Your task to perform on an android device: I just returned to Belgium from a trip to London last month. My aim is to exchange 2000 British pounds into euros.Turn the 2000 British pounds into euros by using the exchange rate app.
Image 0: 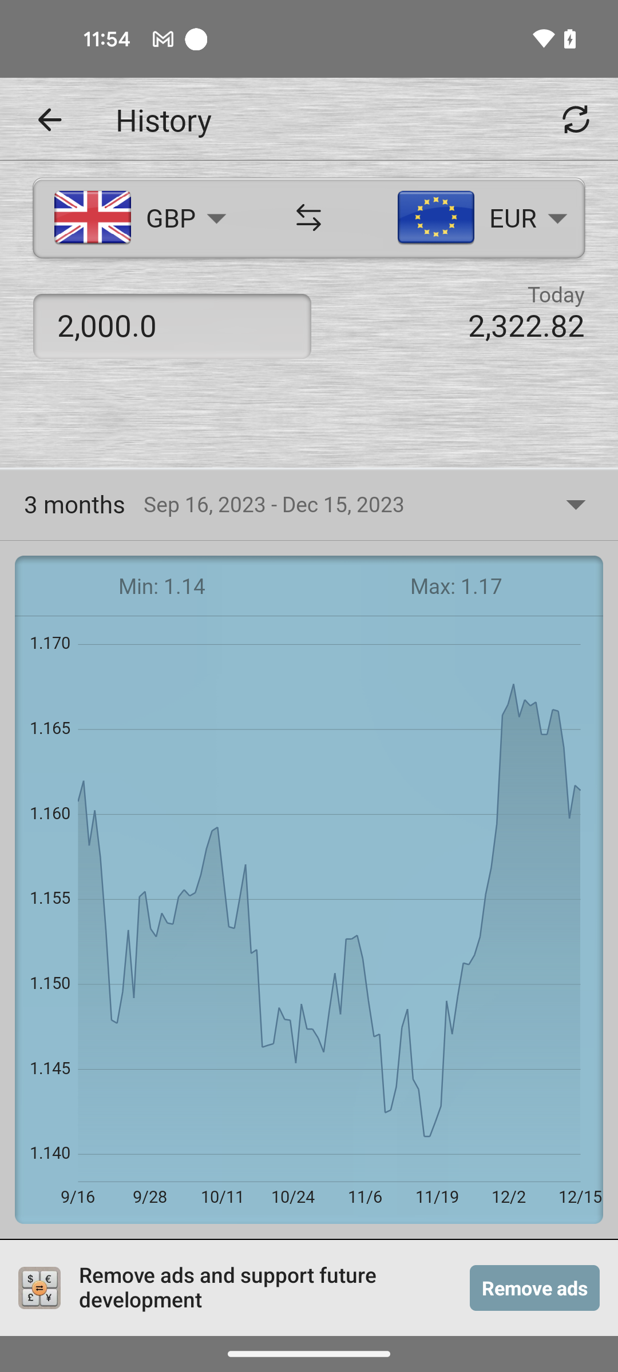
Open the exchange rates app
Step 0: open app "Exchange rates"
Image 1: 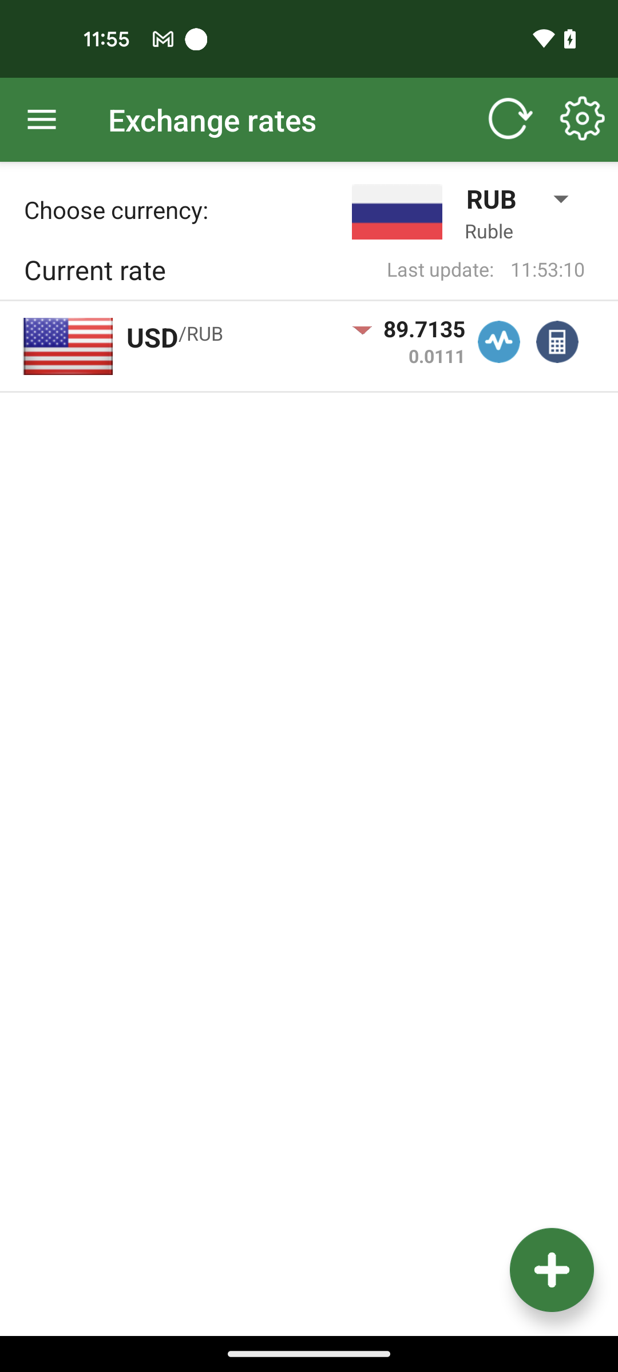
Tap on the plus button at the bottom right corner of the screen
Step 1: click (552, 1269)
Image 2: 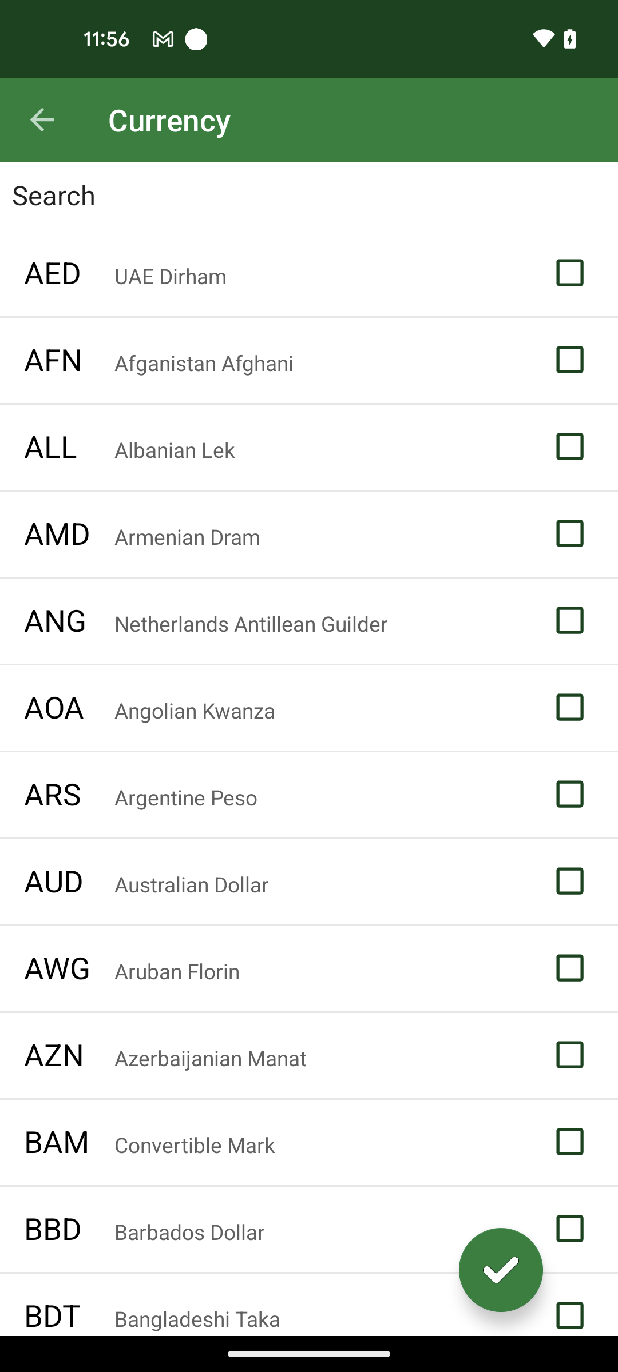
Swipe up to view the EUR option
Step 2: scroll down
Image 3: 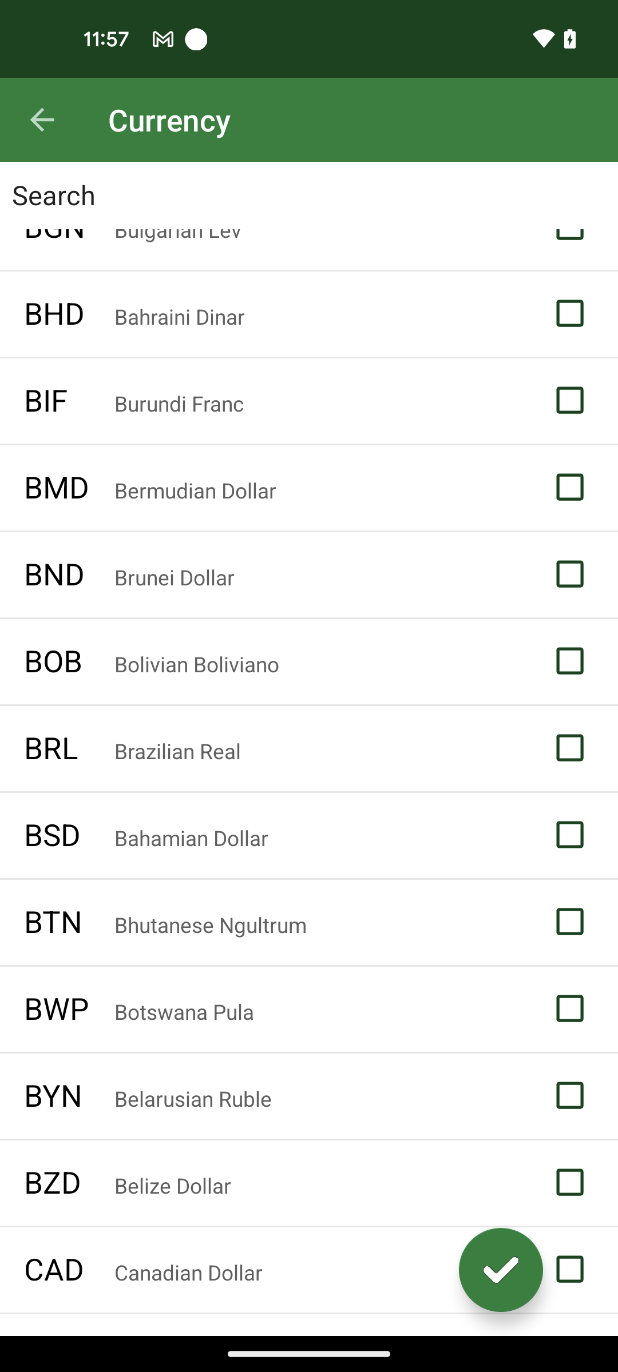
Swipe up to view the EUR option
Step 3: scroll down
Image 4: 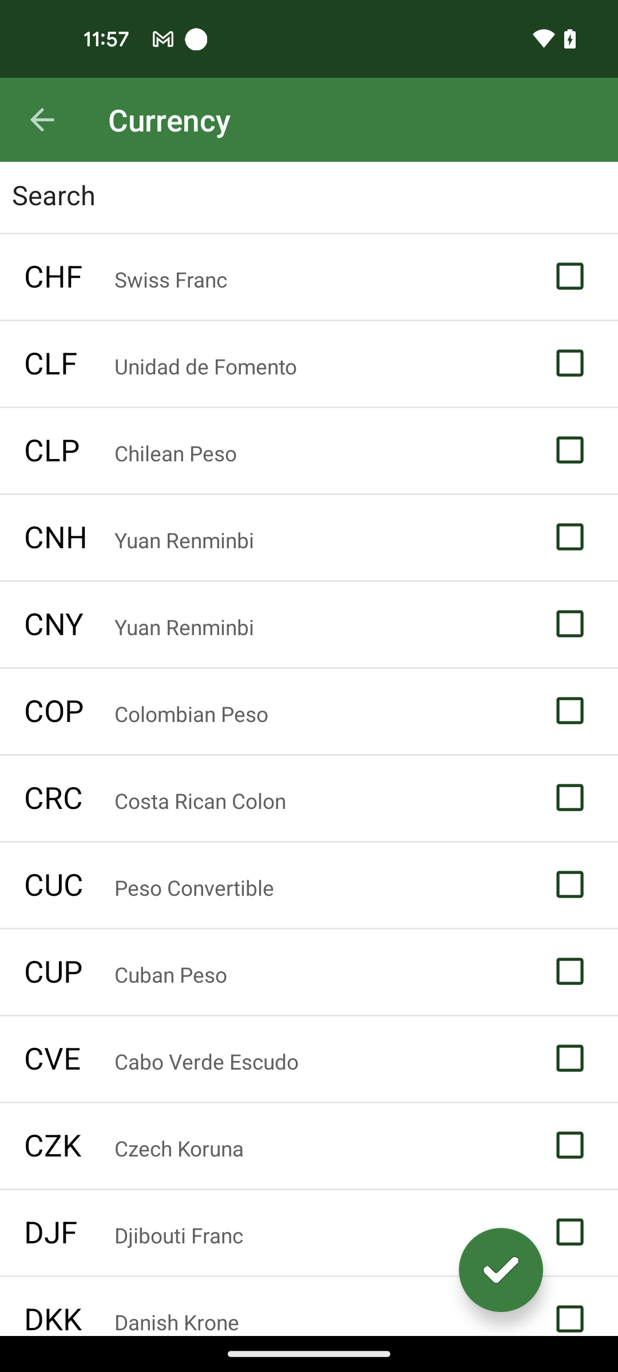
Swipe up to view the EUR option
Step 4: scroll down
Image 5: 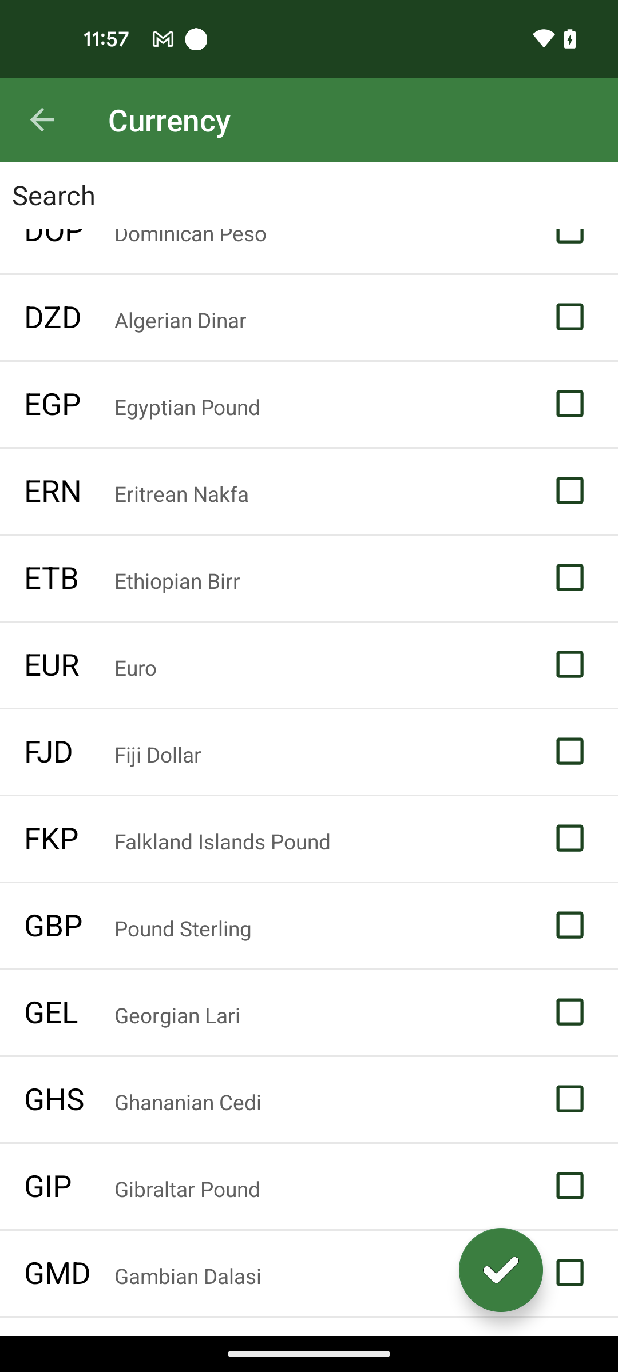
Select the EUR option
Step 5: click (309, 664)
Image 6: 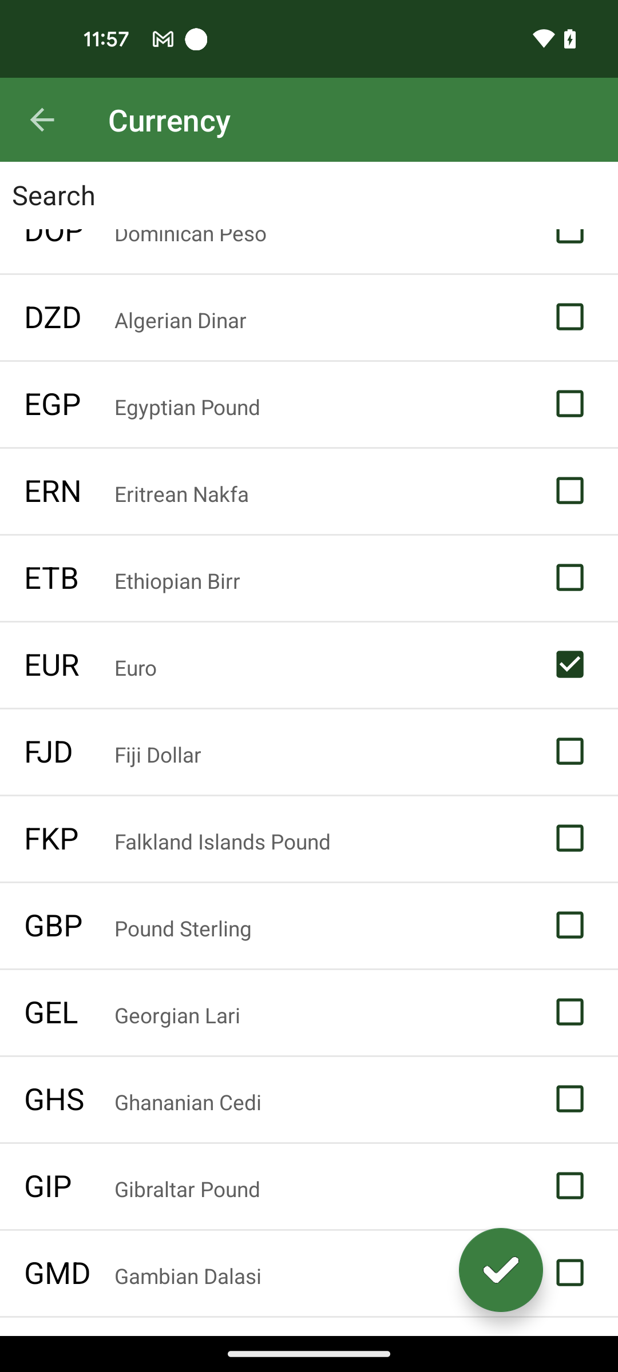
Tap on the GBP option
Step 6: click (309, 925)
Image 8: 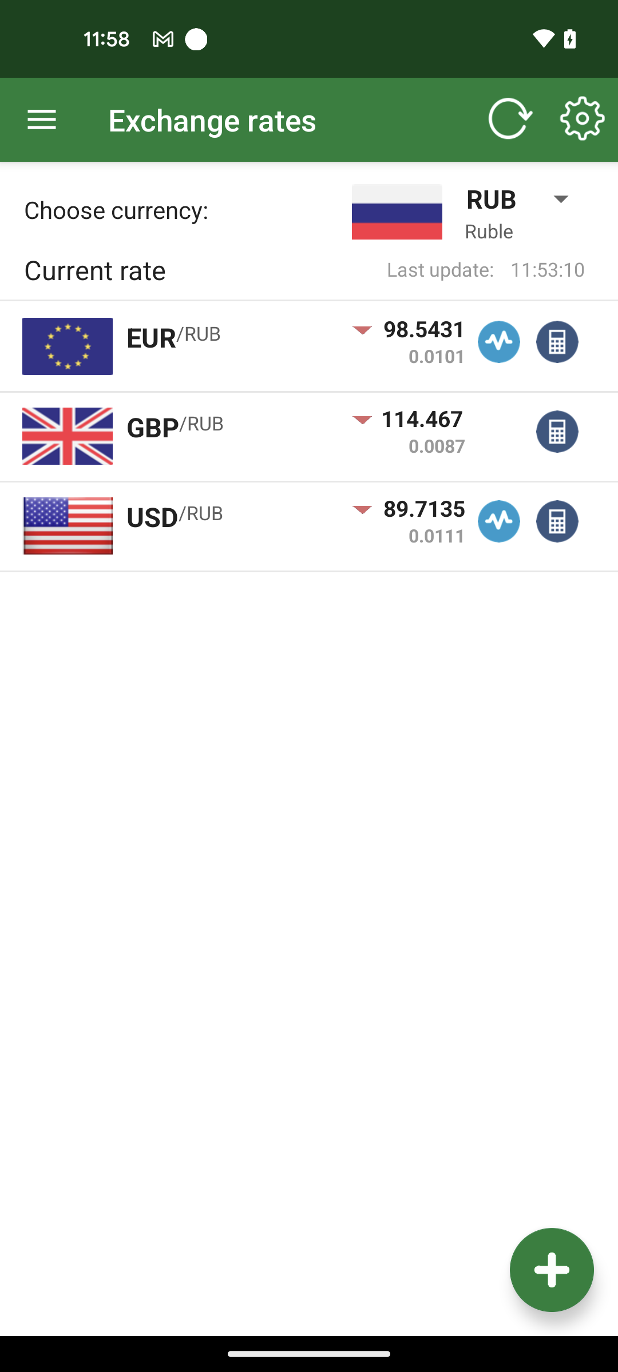
Tap on the RUB dropper icon
Step 8: click (483, 198)
Image 9: 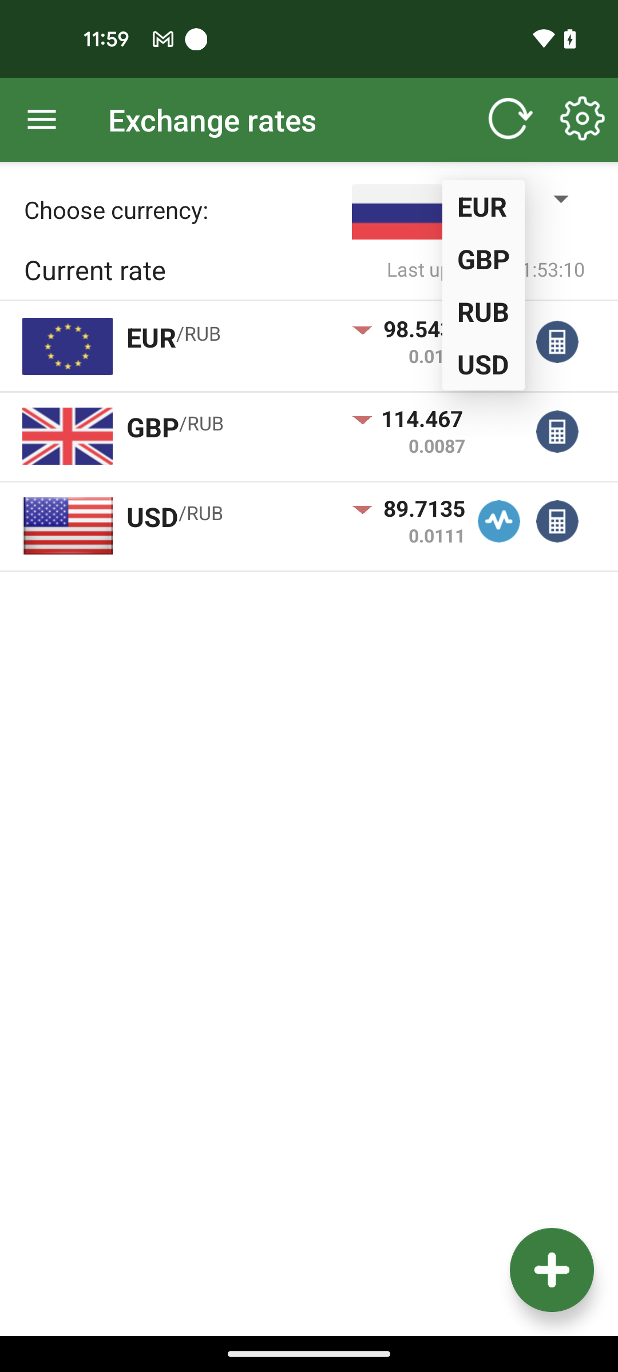
Select the EUR option
Step 9: click (483, 206)
Image 11: 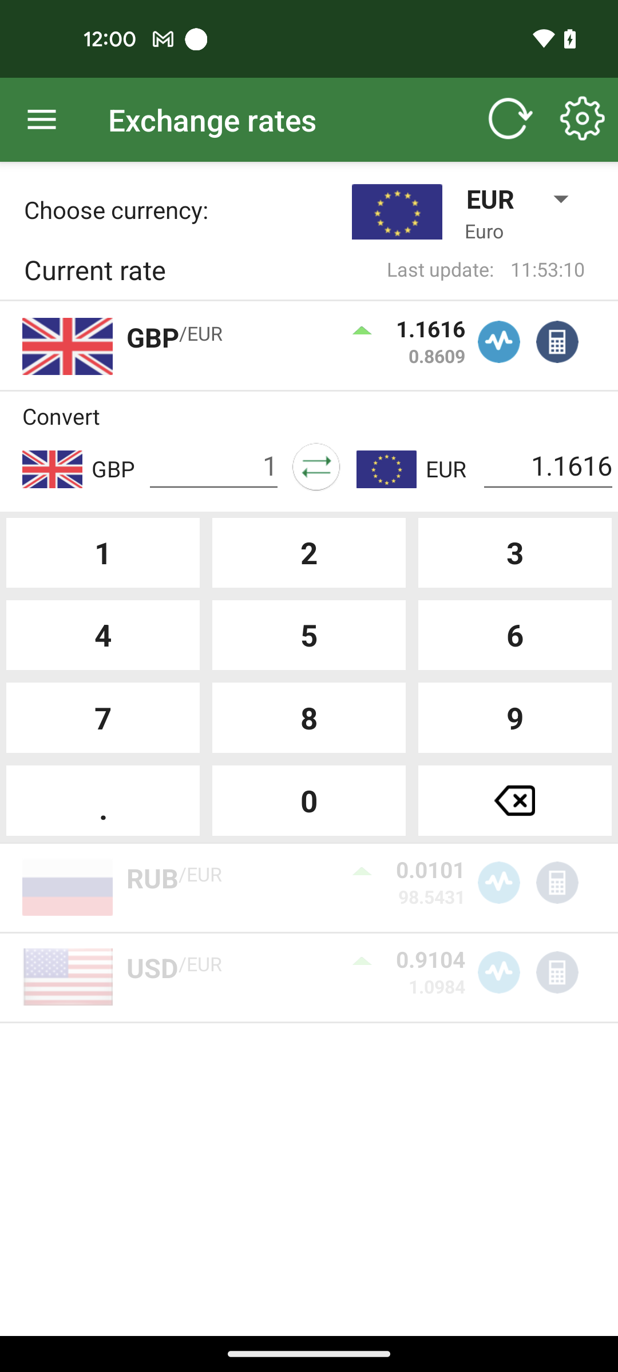
Tap on the 2 button
Step 11: click (309, 553)
Image 12: 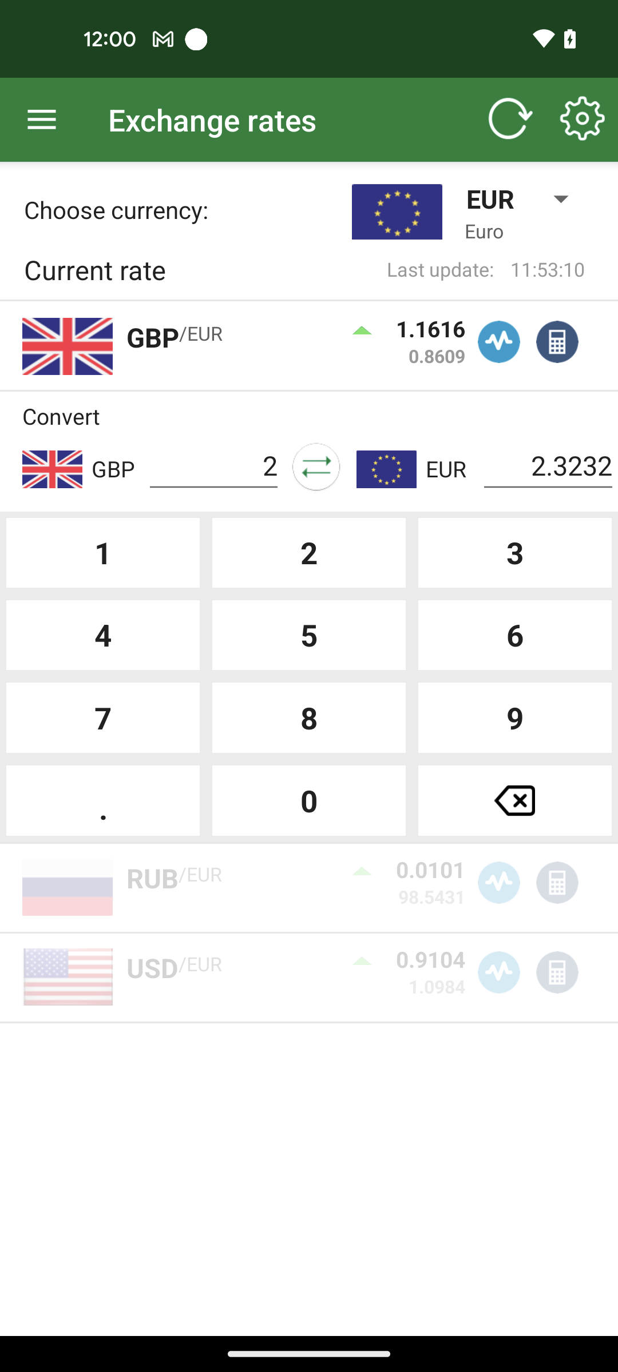
Tap on the 0 button
Step 12: click (309, 800)
Image 13: 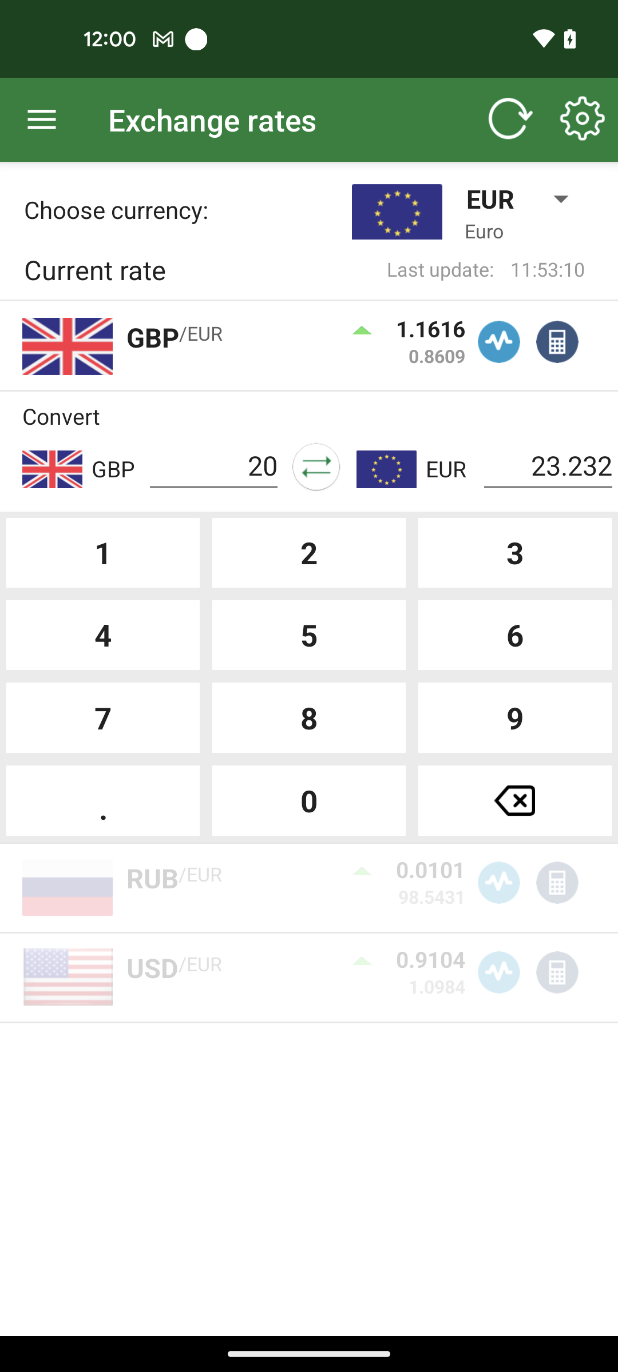
Tap on the 0 button
Step 13: click (309, 800)
Image 14: 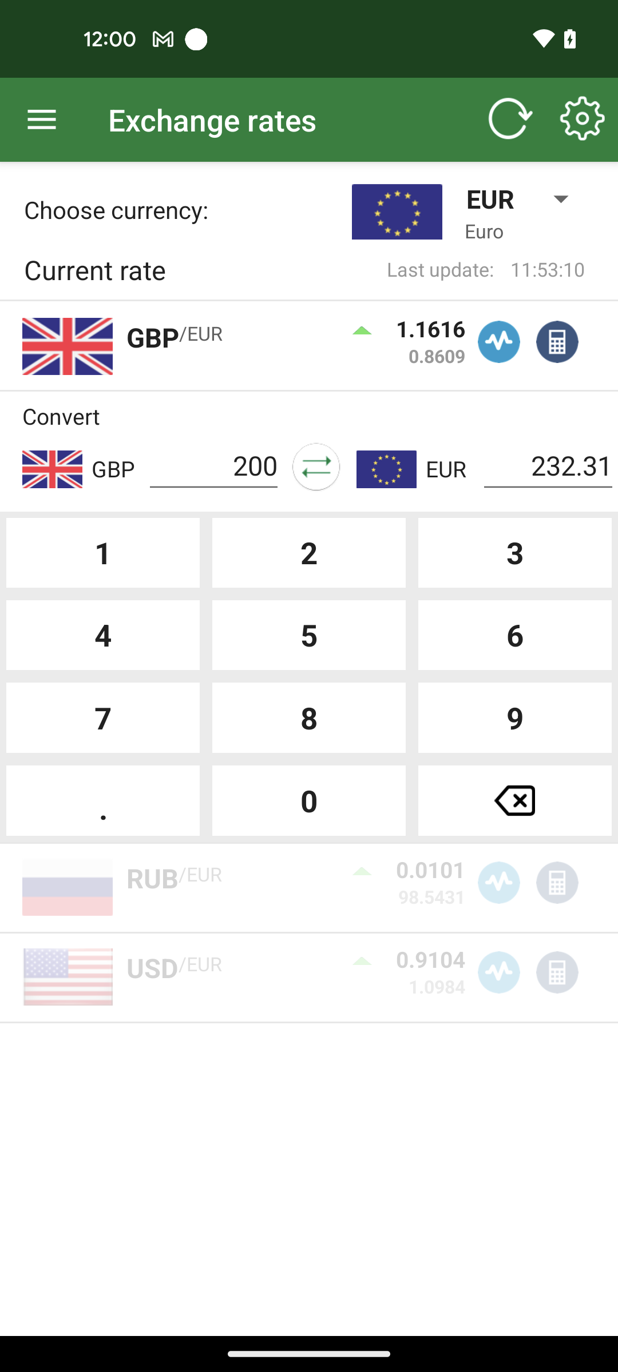
Tap on the 0 button
Step 14: click (309, 800)